Your task to perform on an android device: In All Trails, launch the explore tab and click the first place above 4.5 stars in Toledo
Image 0: 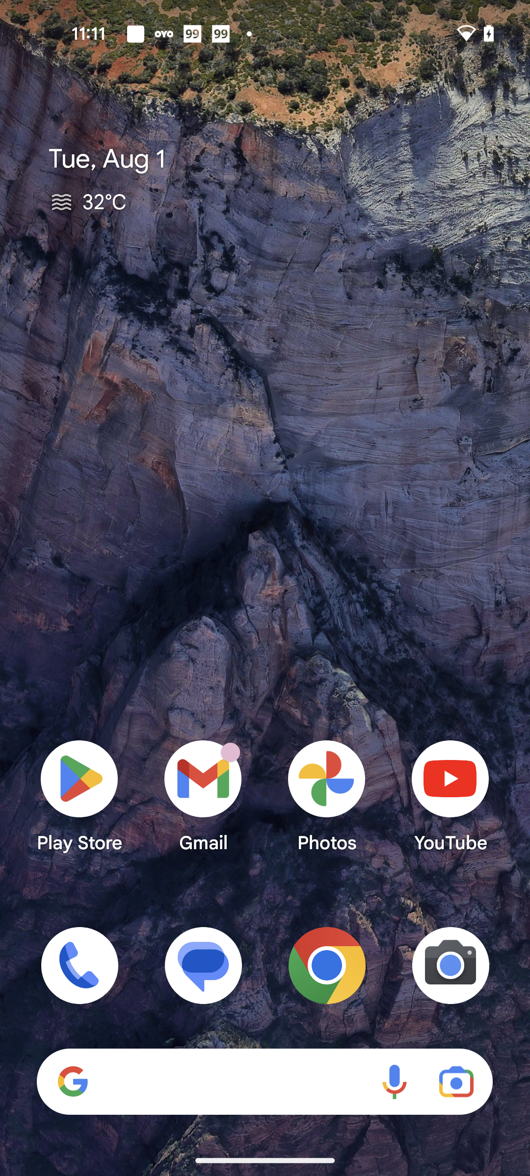
Open All Trails app
Step 0: open app "AllTrails"
Image 1: 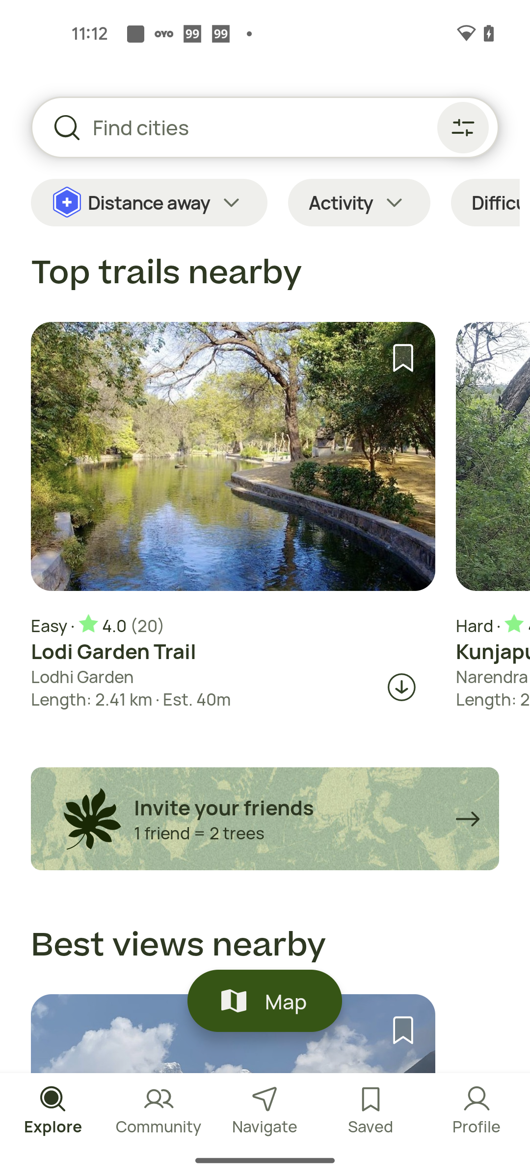
Go to the search bar
Step 1: click (284, 127)
Image 2: 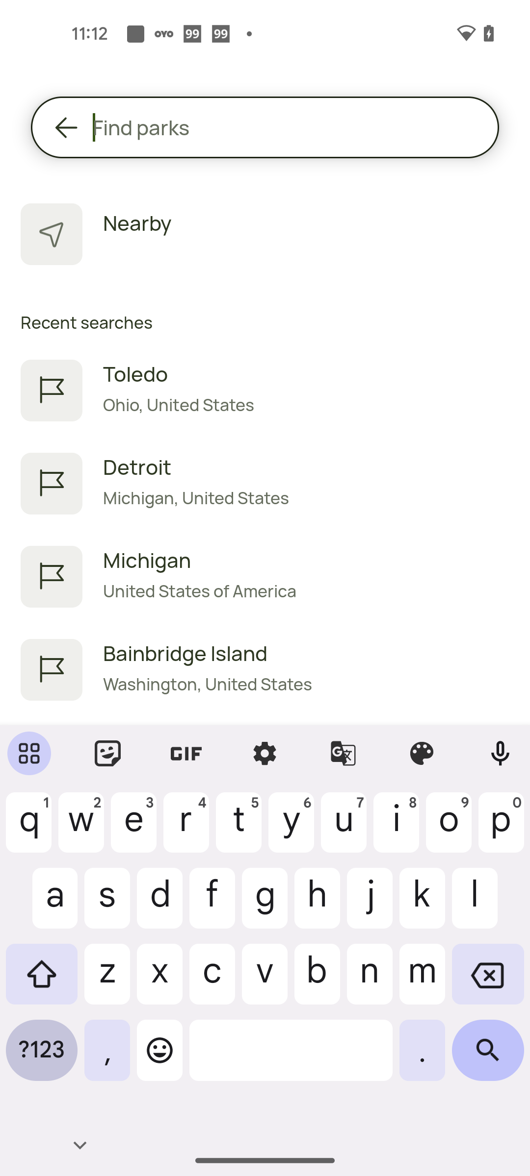
Search for Toledo
Step 2: type "Toledo"
Image 3: 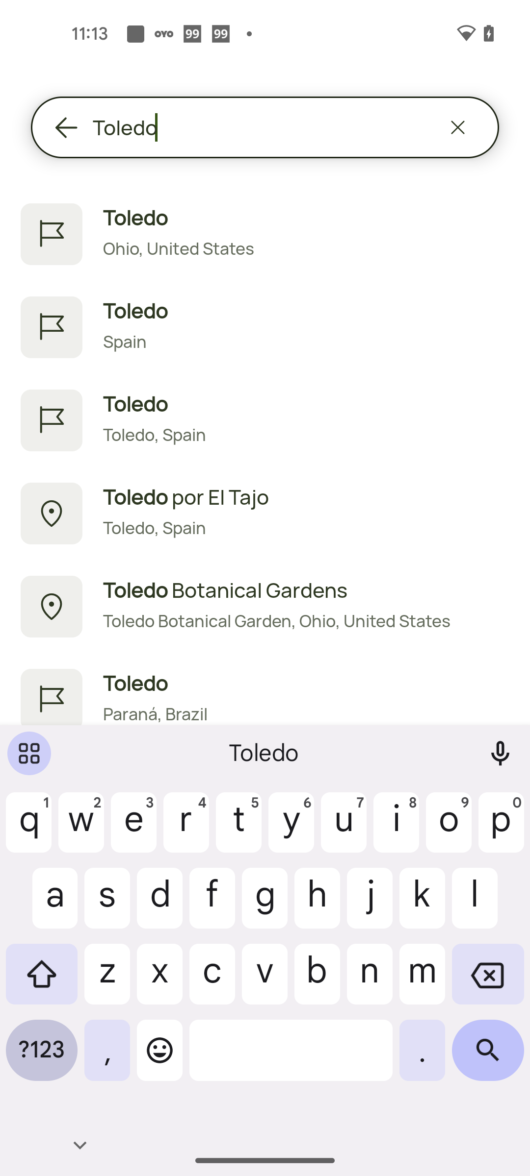
Select the first search result
Step 3: click (306, 218)
Image 4: 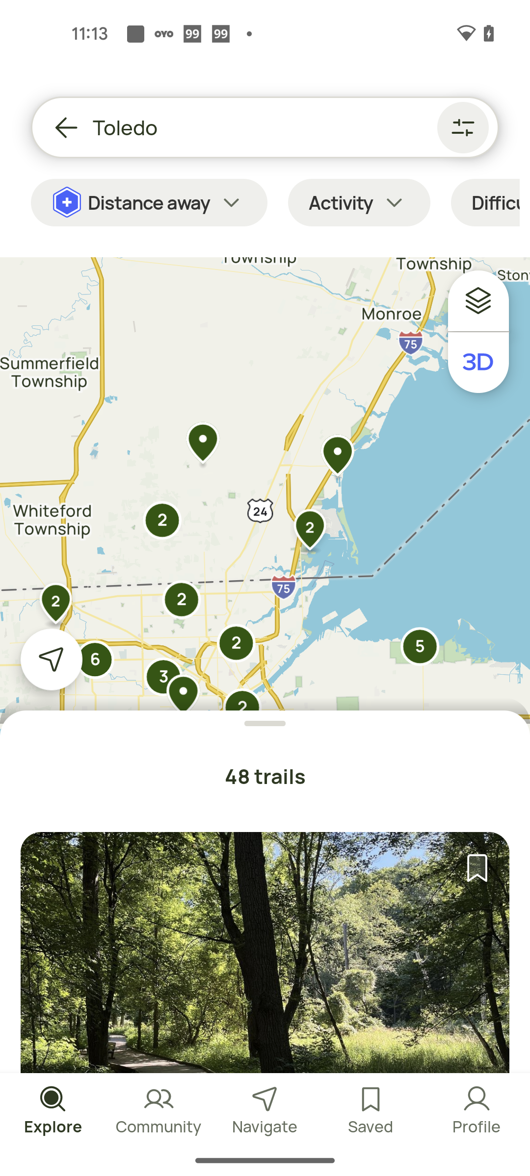
Swipe up to view more trails
Step 4: scroll down
Image 5: 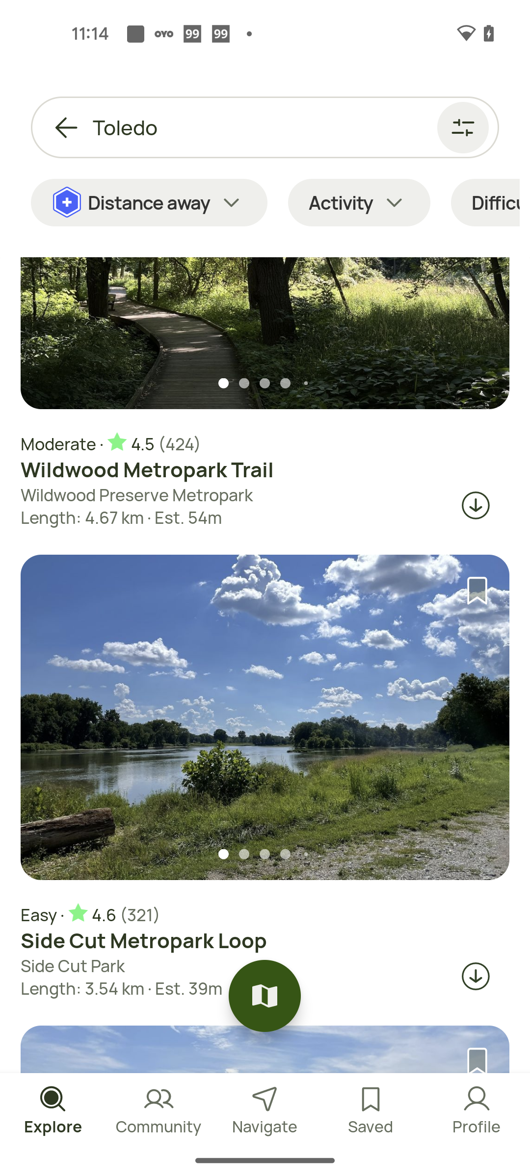
Open the Wildwood Metropark Trail
Step 5: click (265, 469)